Your task to perform on an android device: Open the Skyscanner app and search for Sotetsu Fresa Inn in Tokyo from August 5–23 to August 10–23
Image 0: 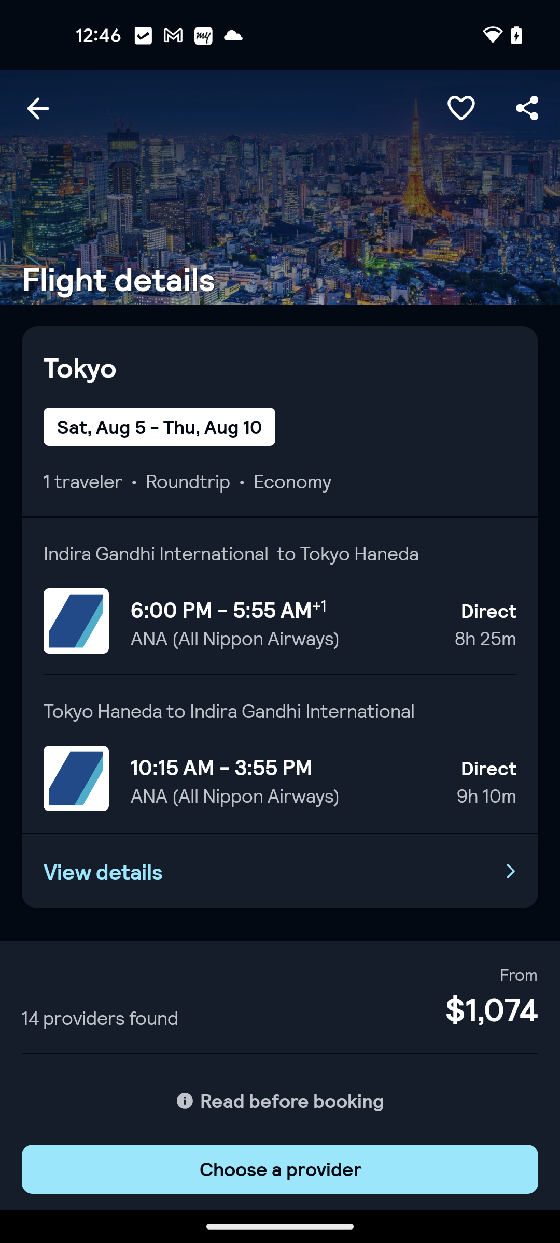
Go back to the previous page
Step 0: press back button
Image 1: 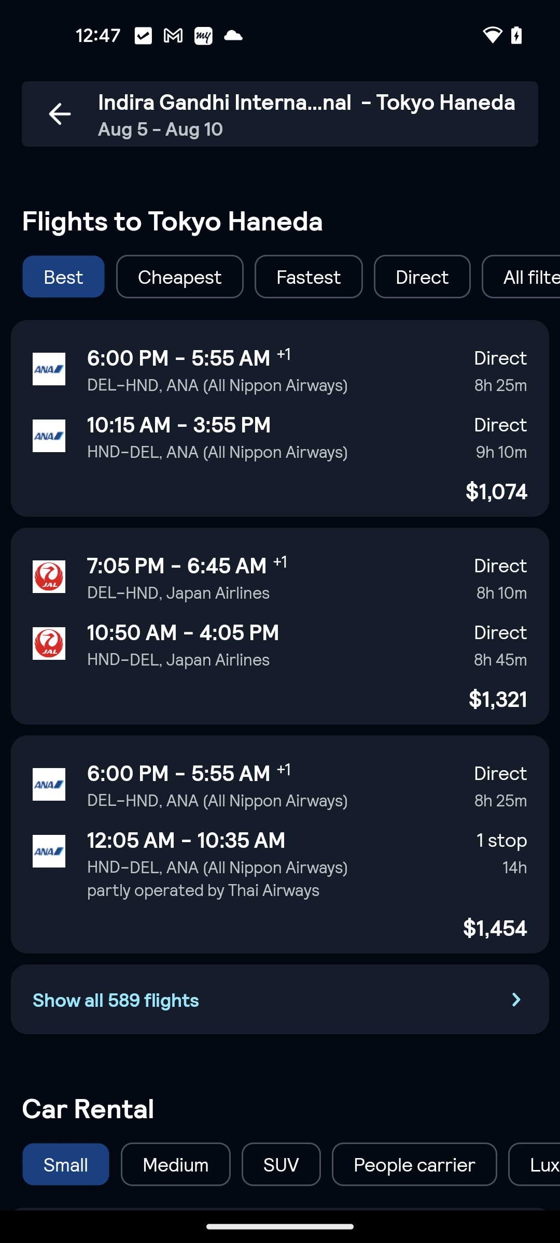
Go back to the previous page
Step 1: press back button
Image 2: 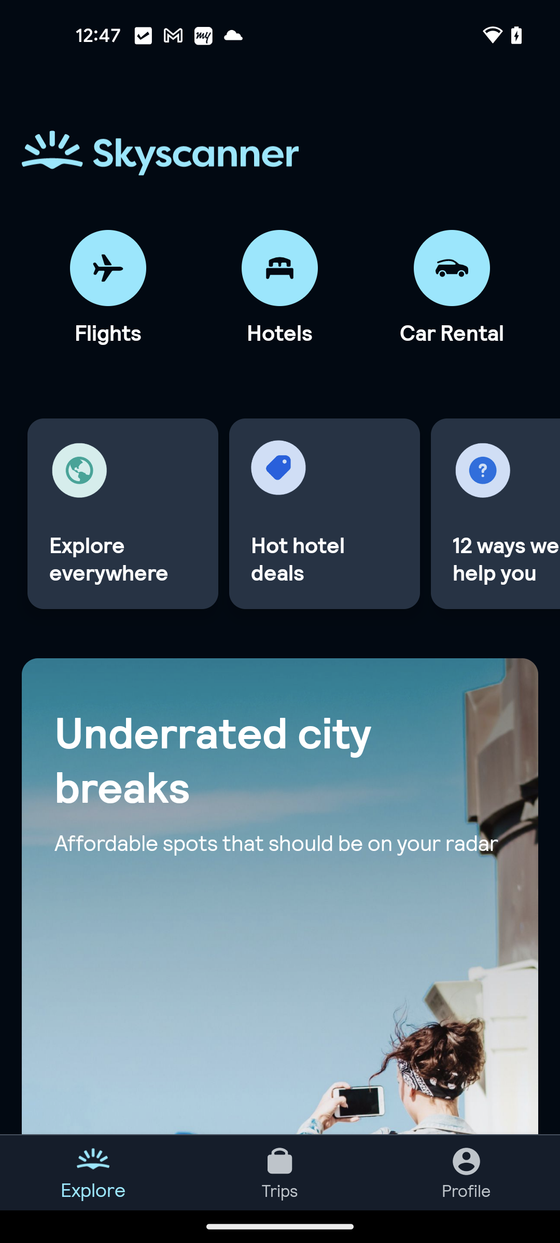
Tap on the hotels option
Step 2: click (279, 268)
Image 3: 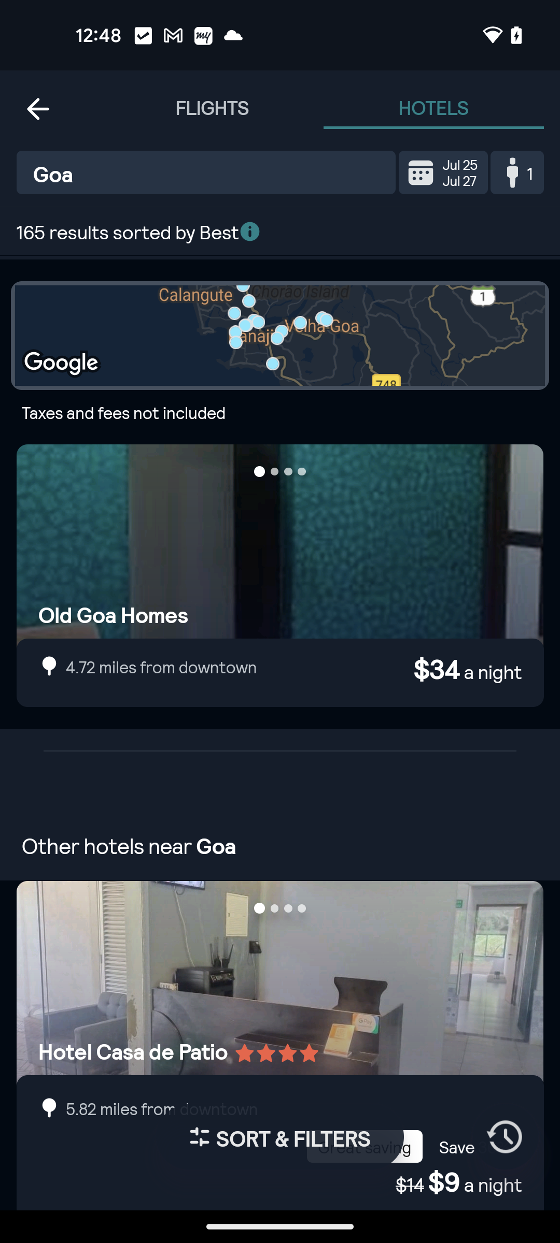
Tap on the destination search bar
Step 3: click (212, 172)
Image 4: 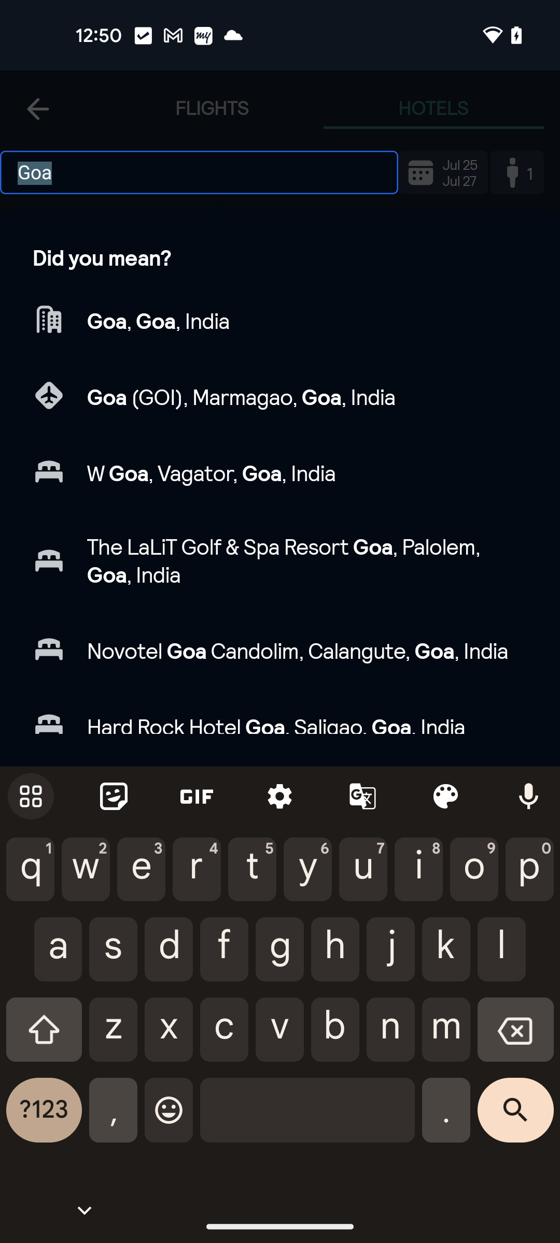
Search for Tokyo
Step 4: type "Tokyo"
Image 5: 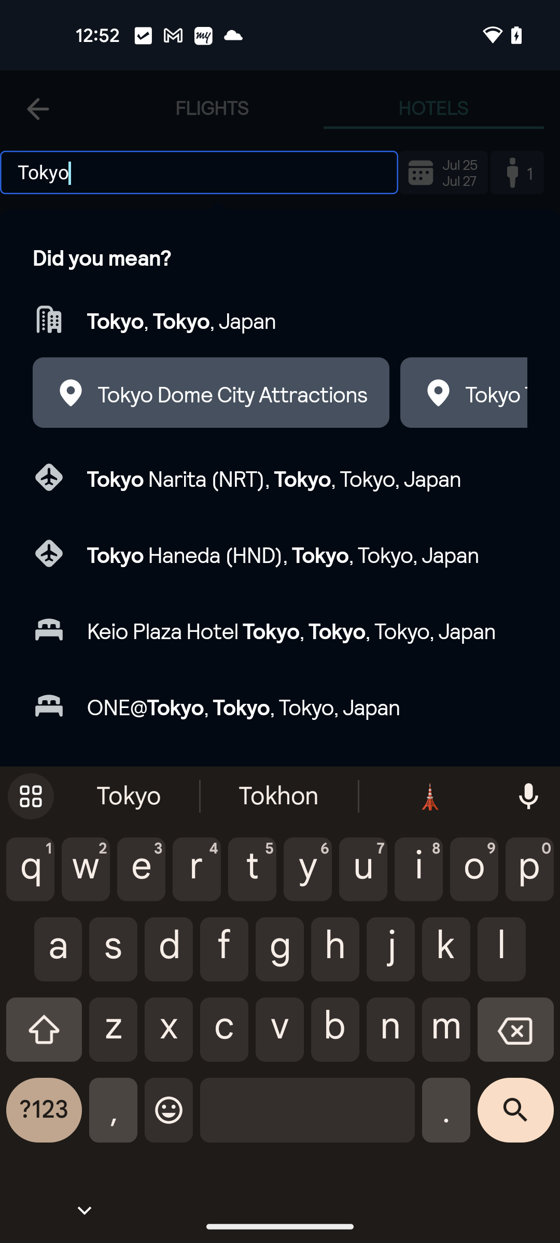
Tap on the first search result
Step 5: click (181, 319)
Image 6: 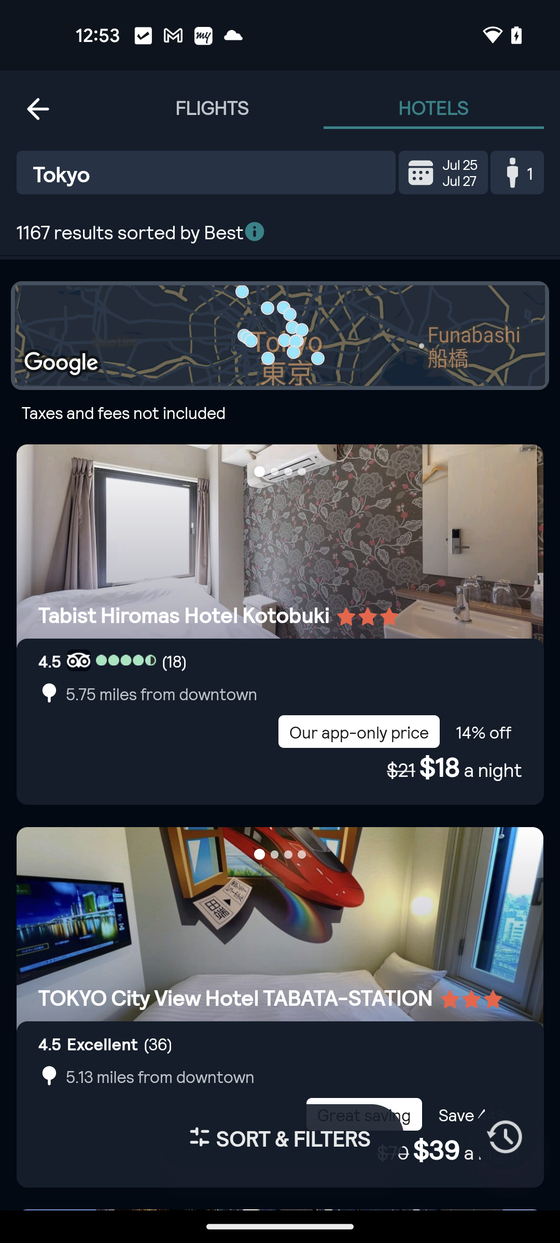
Tap on the check in date section
Step 6: click (420, 172)
Image 7: 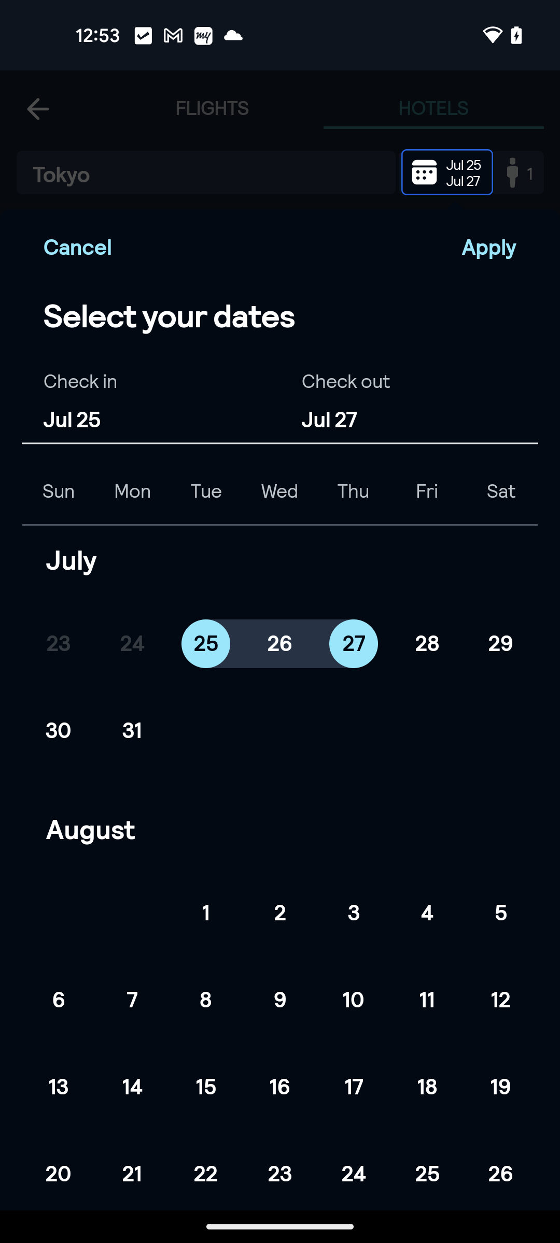
Select check in date 5 august
Step 7: click (280, 1003)
Image 8: 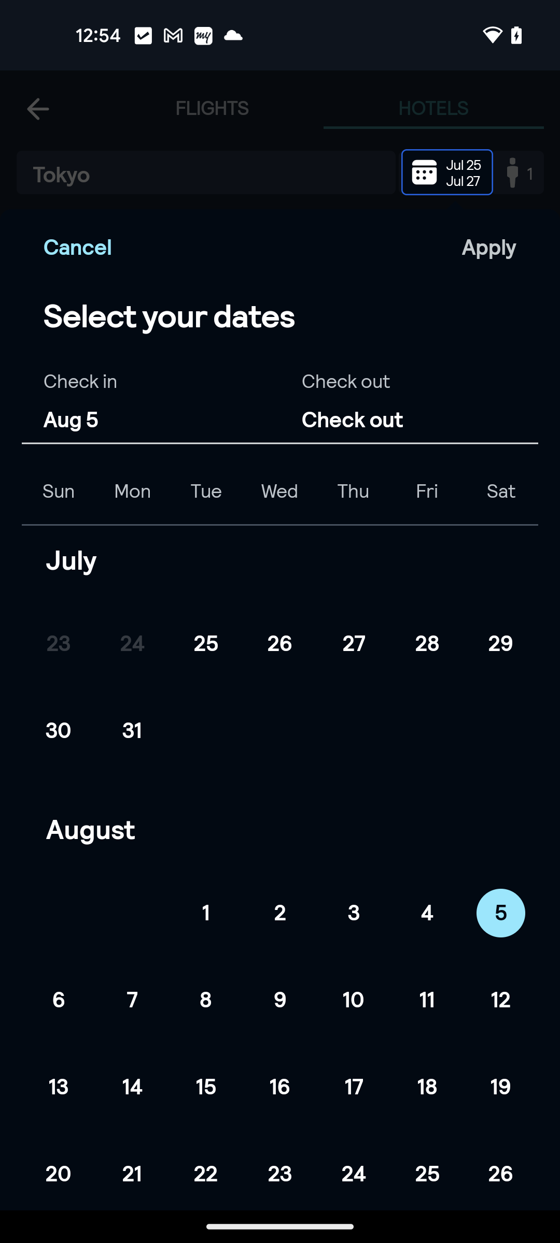
Select check out date 10 august
Step 8: click (280, 1003)
Image 9: 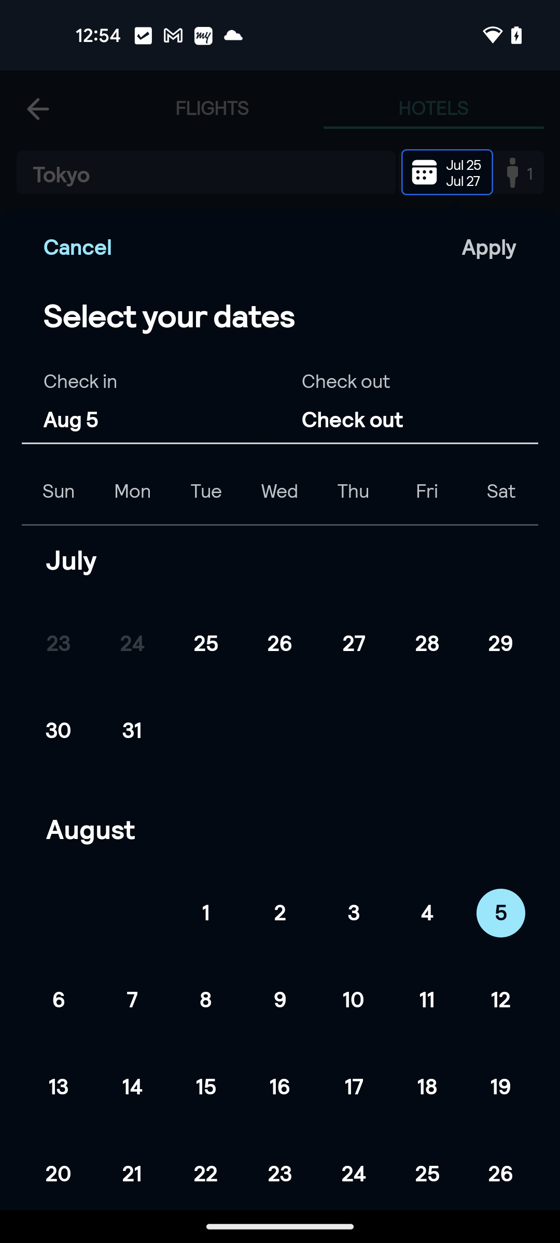
Select check out date 10 august
Step 9: wait
Image 10: 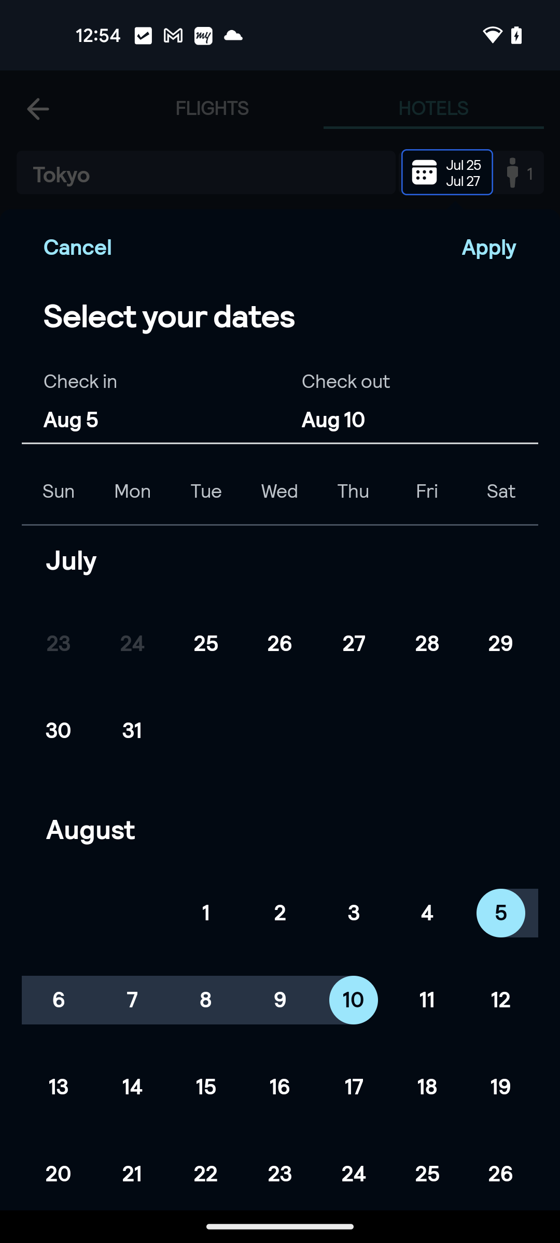
Click on the apply button
Step 10: click (489, 245)
Image 11: 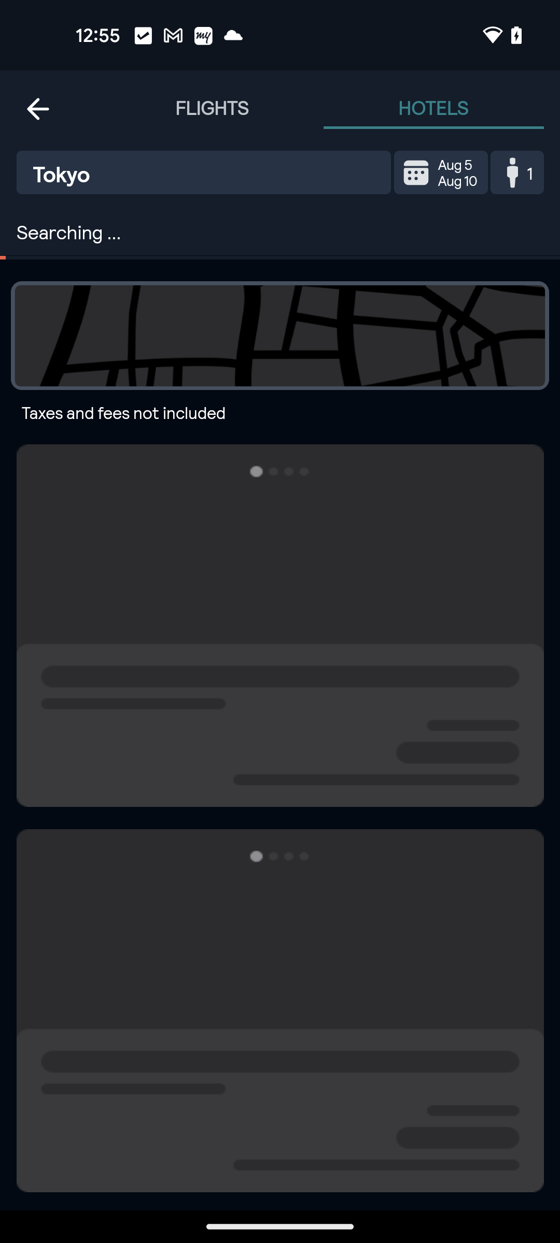
Click on the apply button
Step 11: wait
Image 12: 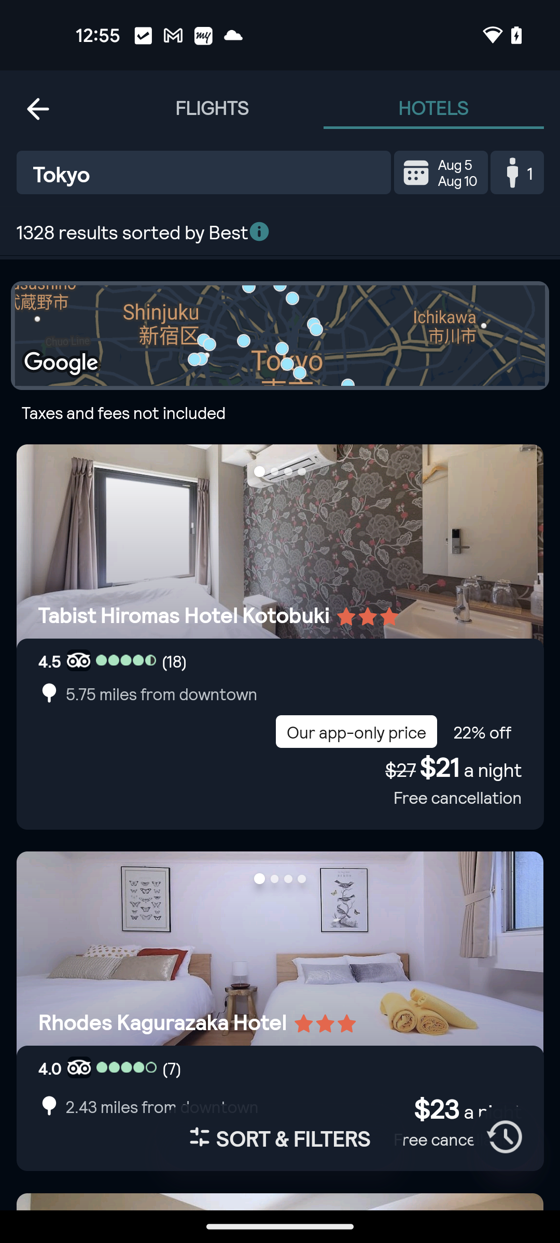
Swipe up to view Sotetsu Fresa Inn Hotel
Step 12: scroll down
Image 13: 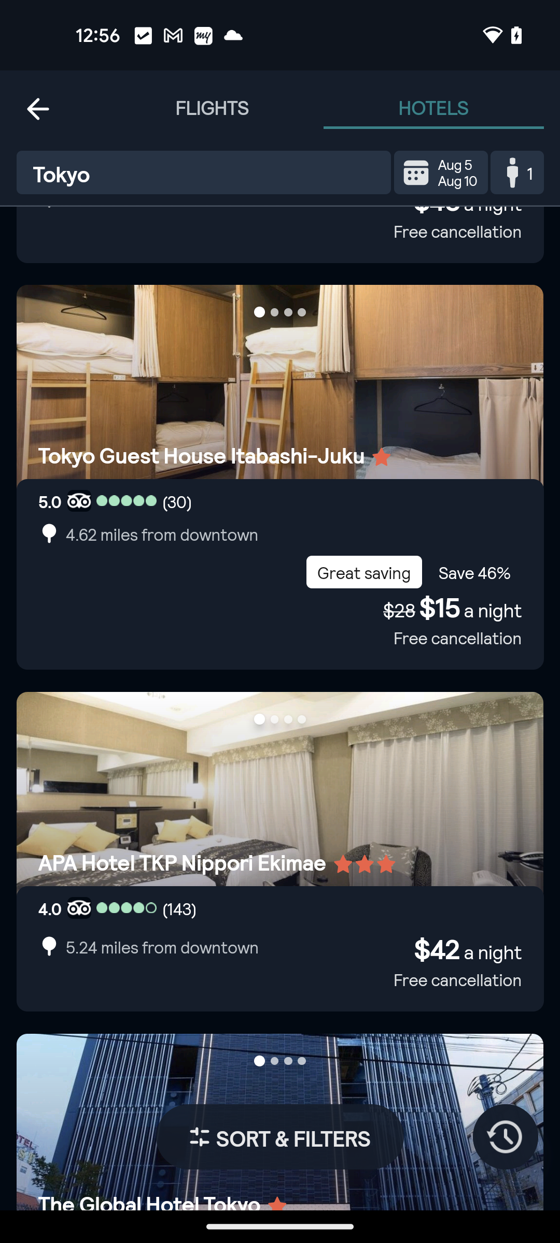
Swipe up to view Sotetsu Fresa Inn Hotel
Step 13: scroll down
Image 15: 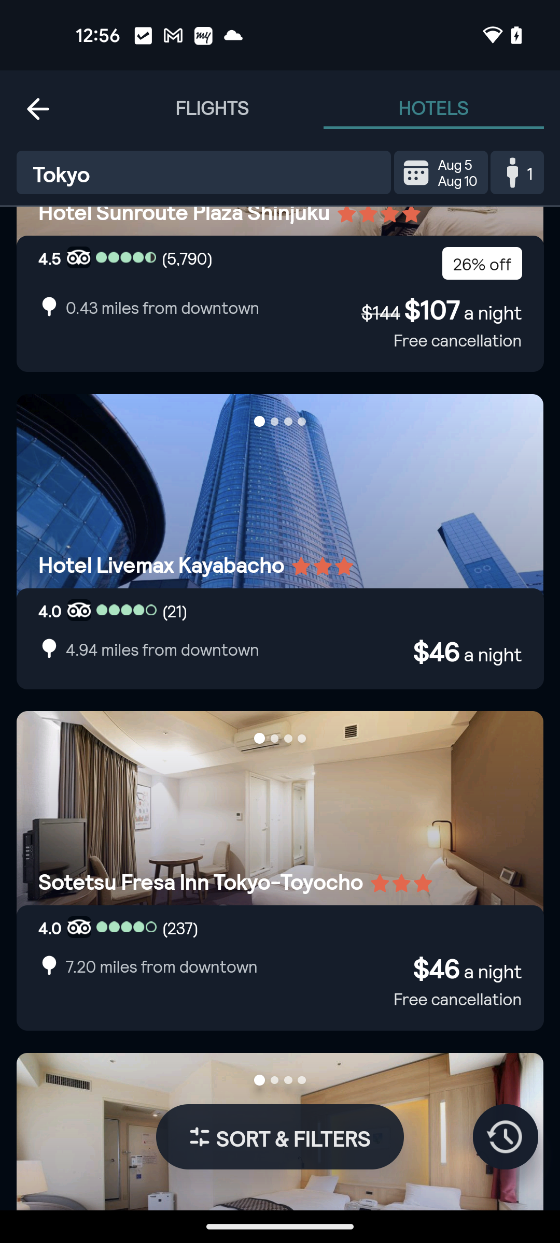
Tap on Sotetsu Fresa inn hotel
Step 15: click (280, 882)
Image 16: 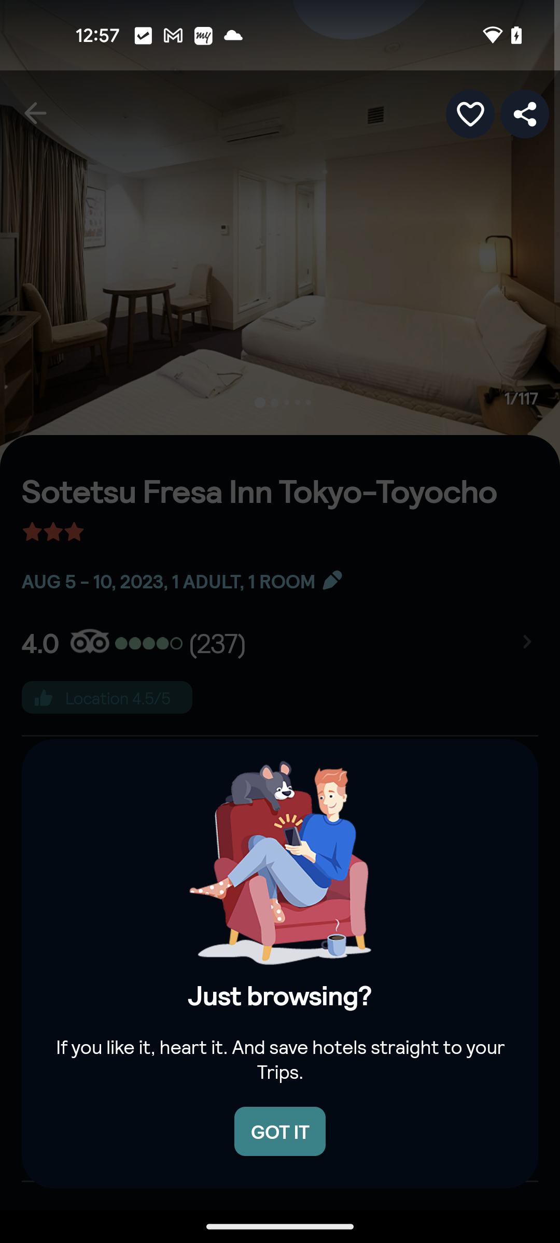
Tap on Sotetsu Fresa inn hotel
Step 16: wait